Your task to perform on an android device: My wife asked me to share this document with her on the Gmail app, so share the document My Daily Routine from the Docs app with my wife at clarawagner98b@gmail.com in the Gmail app.
Image 0: 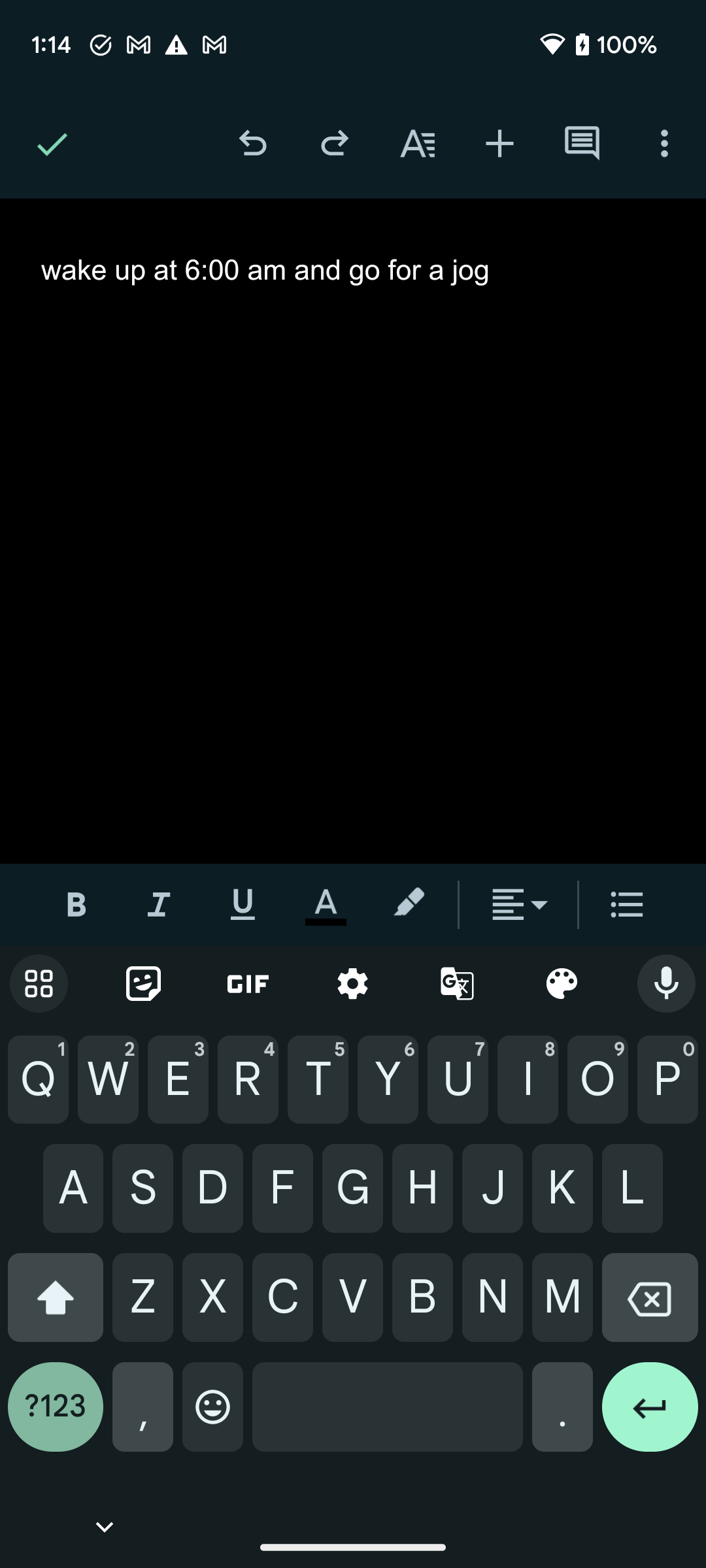
Click on the right tick icon at the top left corner of the screen to save this document.
Step 0: click (48, 143)
Image 1: 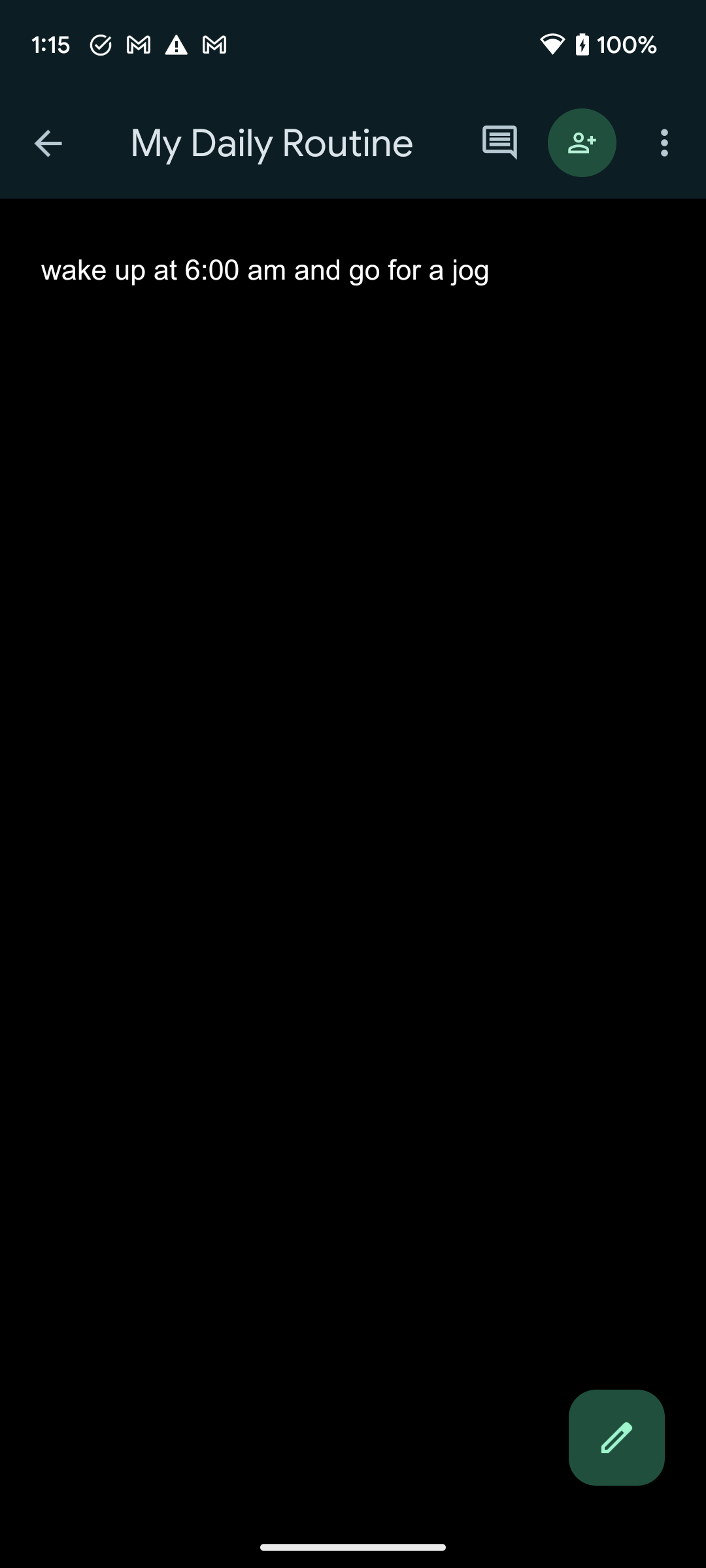
Go back to the previous page to view the share option of this document.
Step 1: press back button
Image 2: 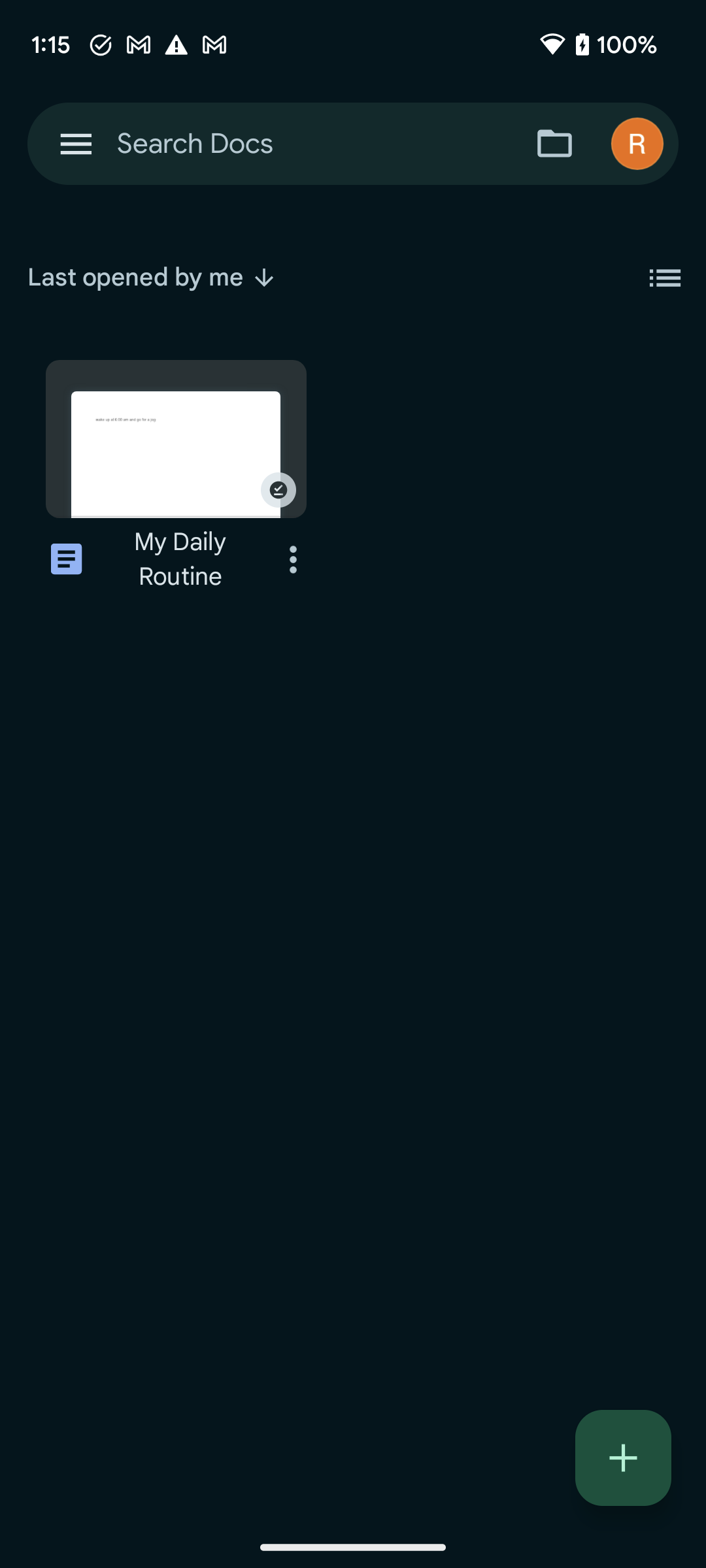
Click on the three dots icon of the document My Daily Routine to view the share option.
Step 2: click (293, 559)
Image 3: 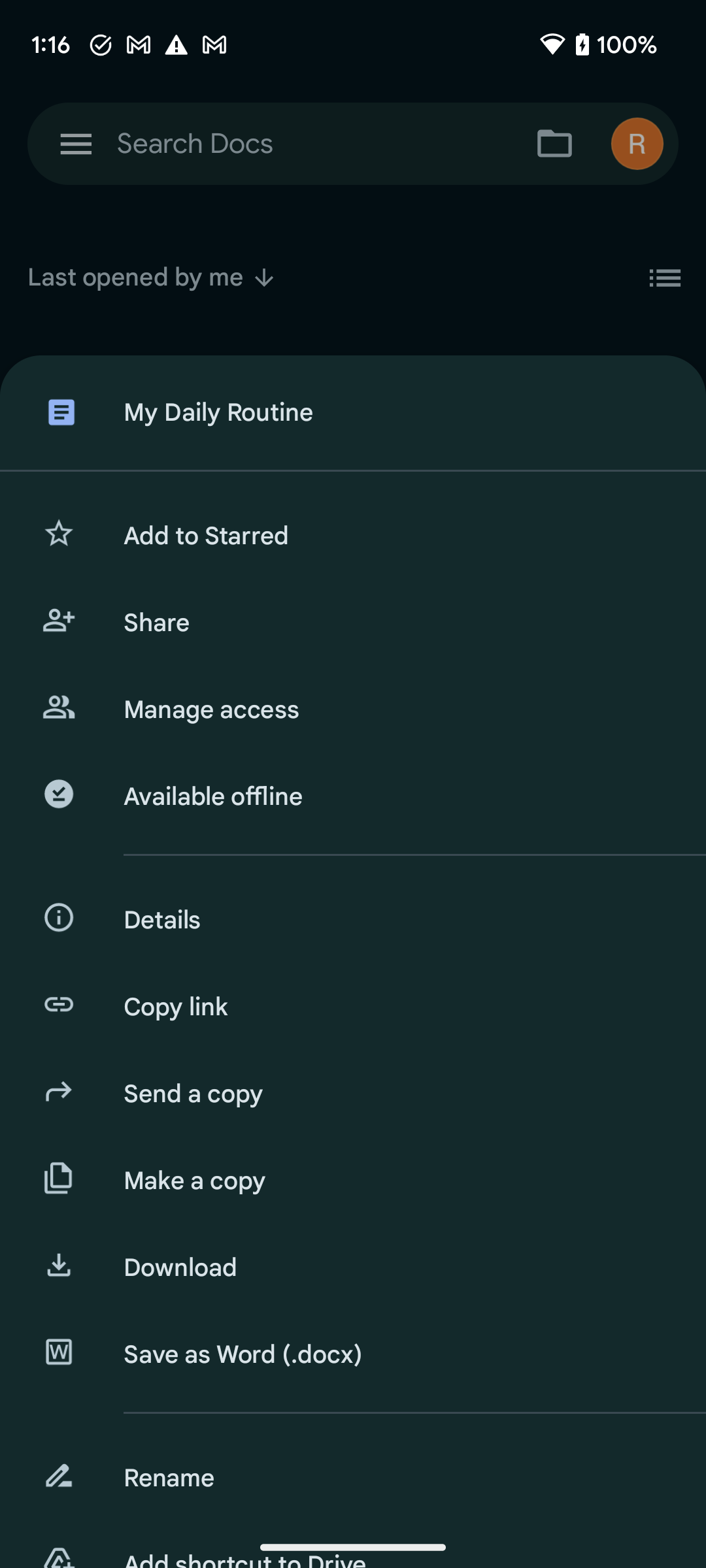
Click on the Share option to share this document.
Step 3: click (394, 623)
Image 4: 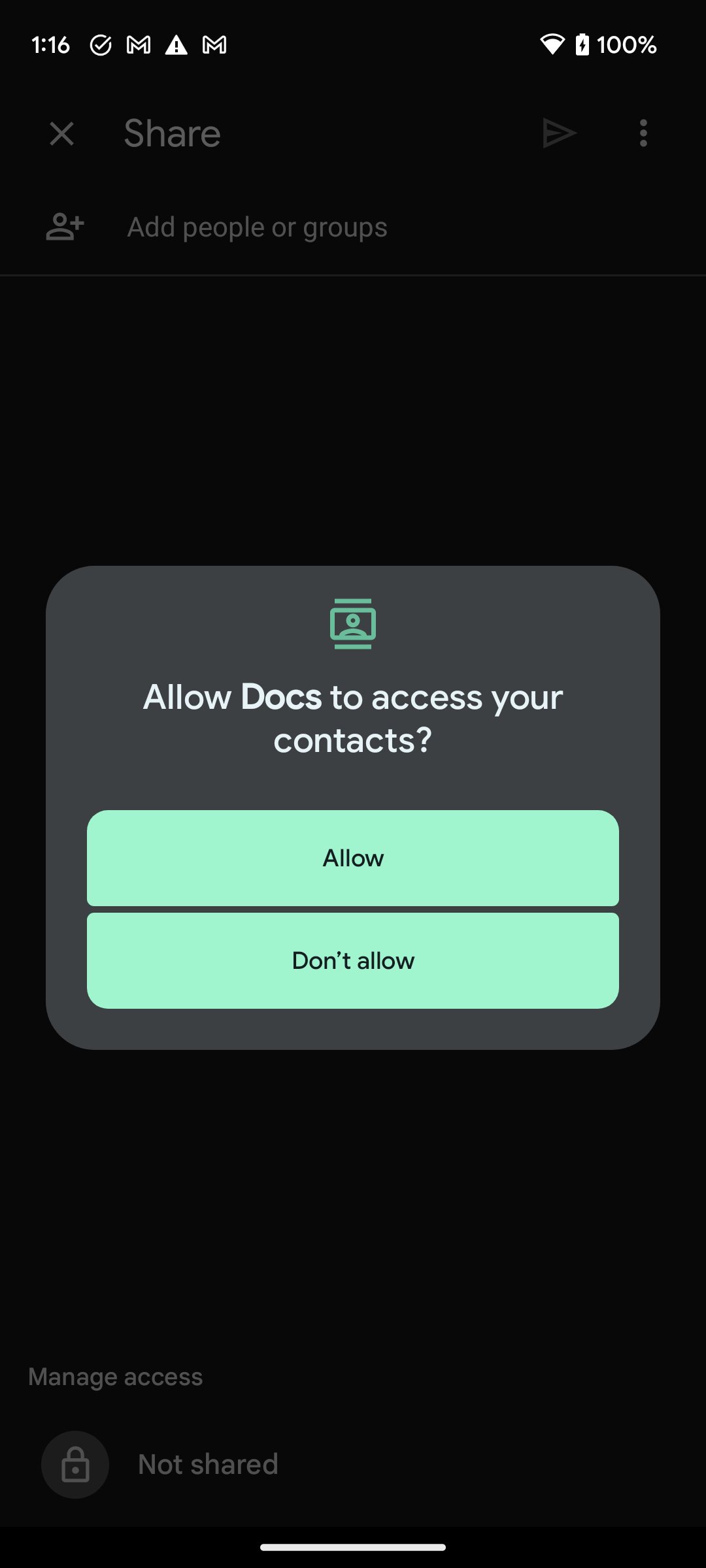
Click on the Share option to share this document.
Step 4: wait
Image 5: 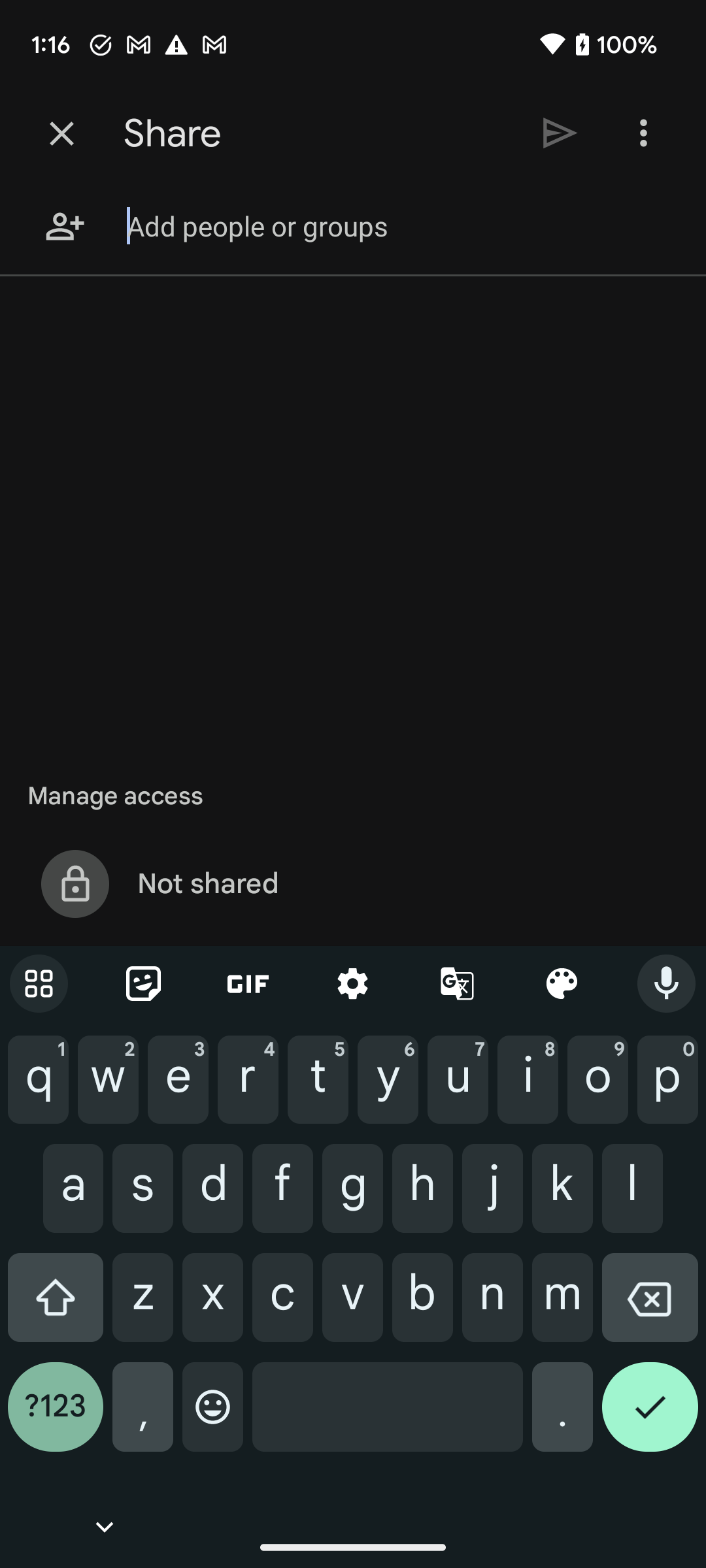
Type clarawagner98b@gmail.com in the add people section.
Step 5: type "clarawagner98b@gmail.com"
Image 6: 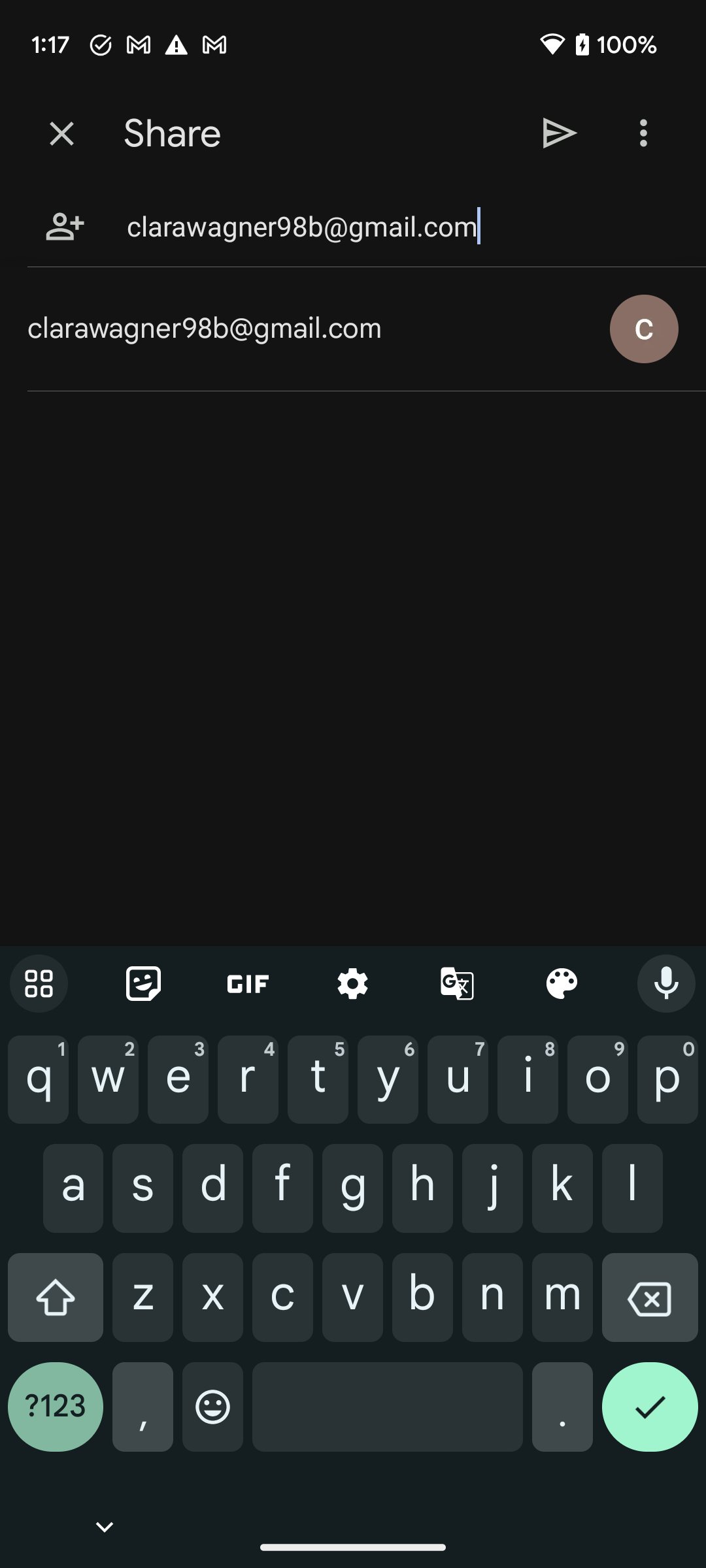
Click on the suggested account to select the recipient account
Step 6: click (308, 329)
Image 7: 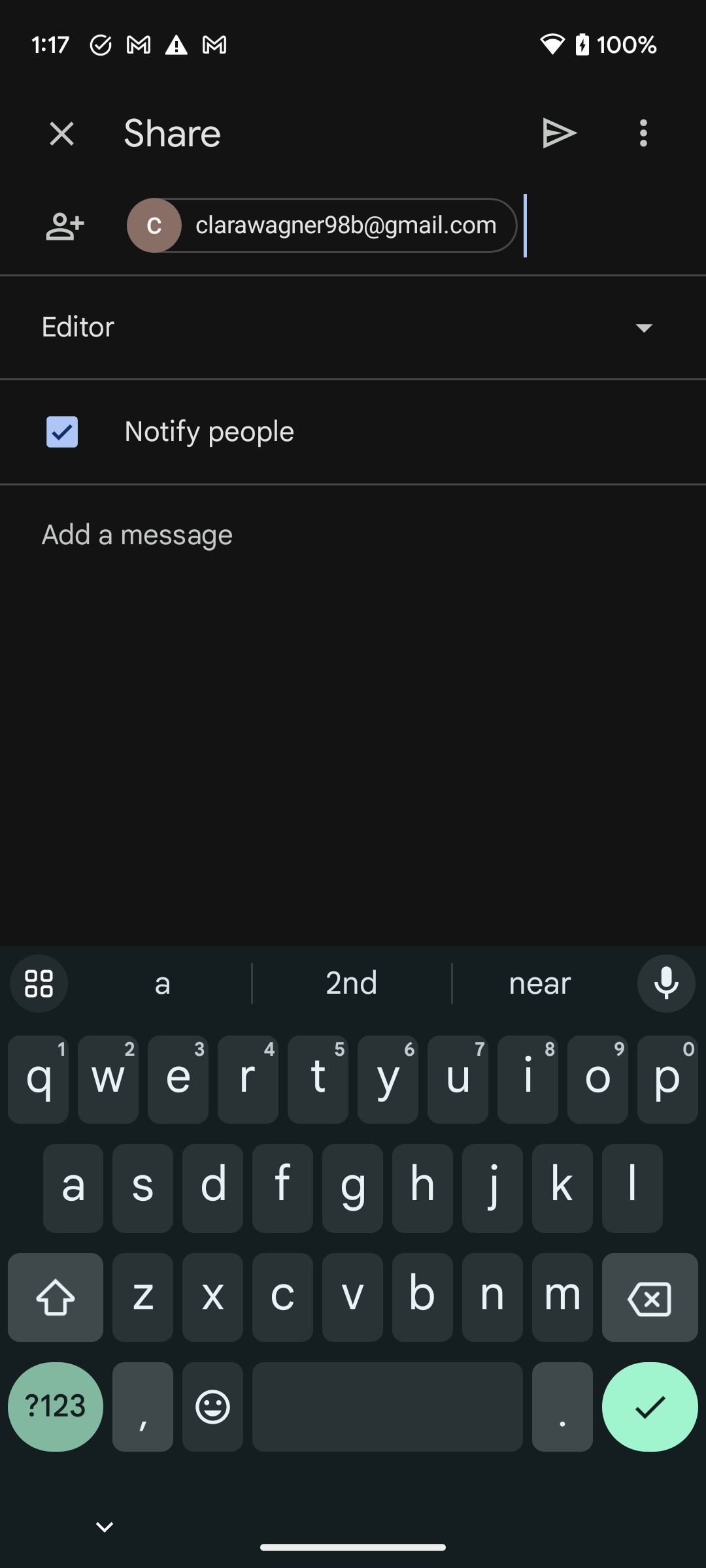
Click on the send button icon at the top right corner of the screen to share this document with my wife.
Step 7: click (560, 133)
Image 8: 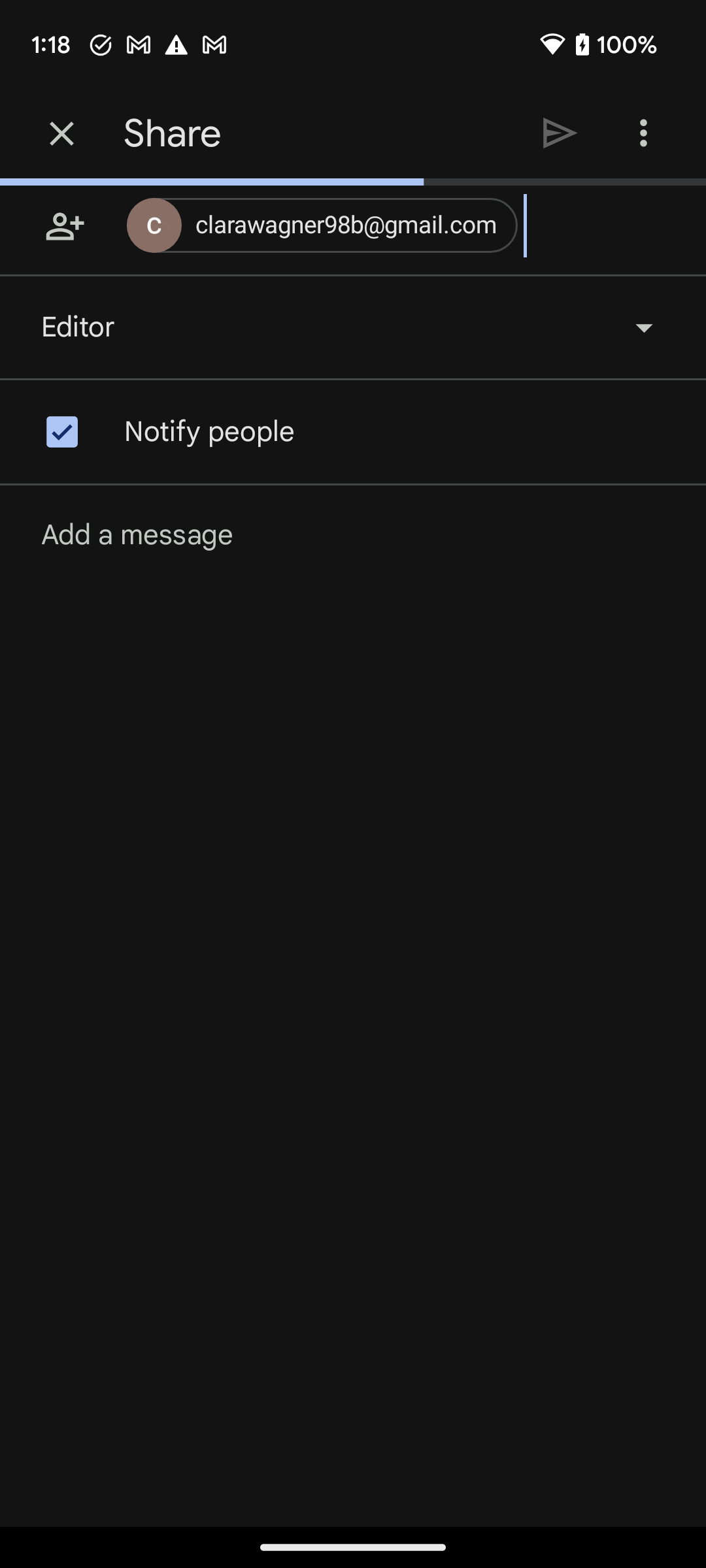
Click on the send button icon at the top right corner of the screen to share this document with my wife.
Step 8: wait